Your task to perform on an android device: I received an important email from the Google Community Team a few days ago. Now I need this email because I have some important work from this email, so find an email from the Google Community Team
Image 0: 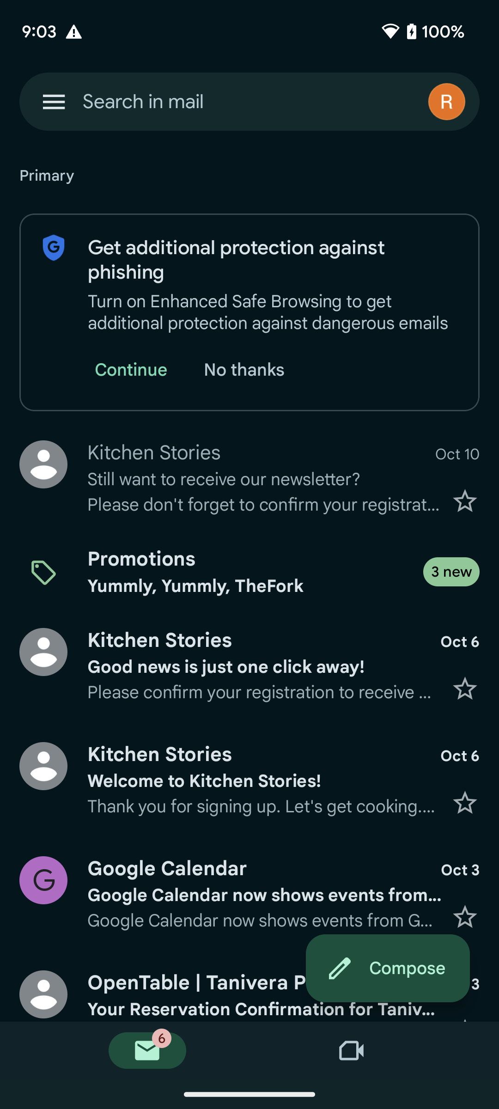
Click on the search bar at the top of the screen
Step 0: click (143, 101)
Image 1: 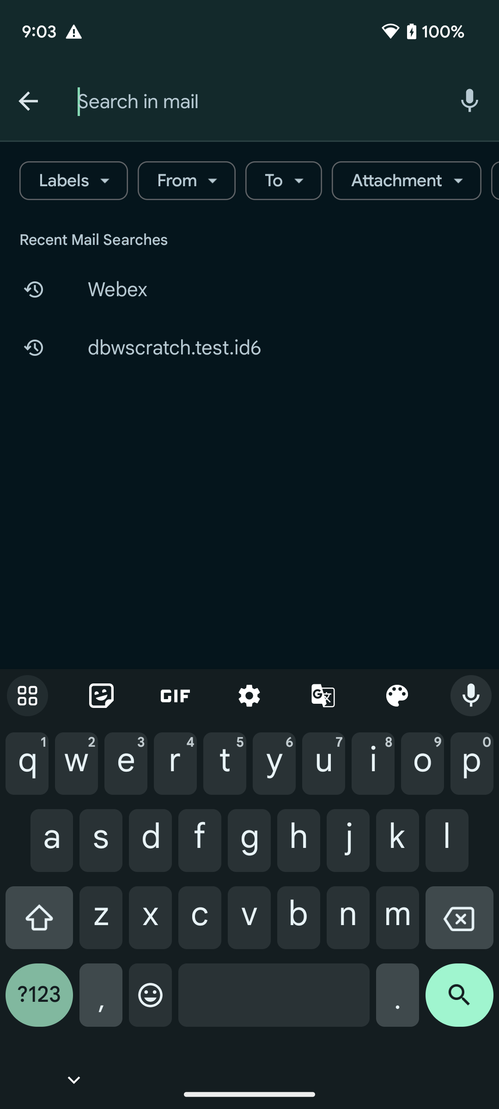
Type Google Community Team in the search bar to search for this email
Step 1: type "Google Community Team"